Your task to perform on an android device: I am looking for a new Sports shoe pair. I want to use NykaaFashion's new app search feature because my old one is growing older
Image 0: 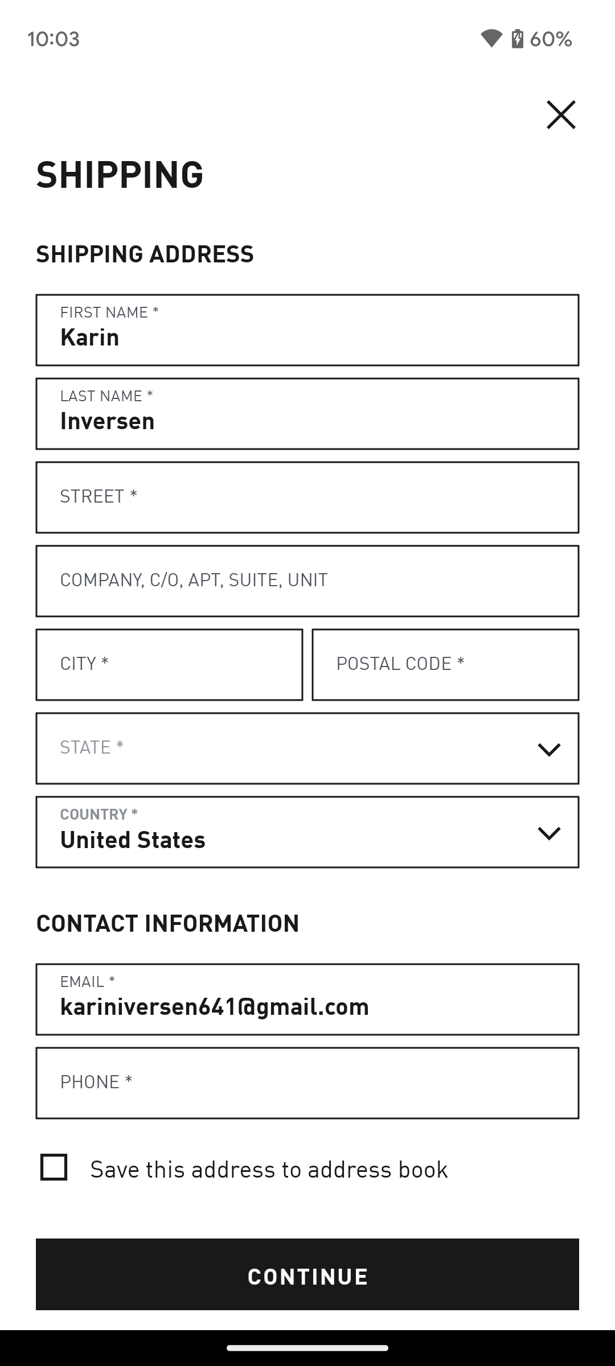
Open the NykaaFashion app
Step 0: open app "NykaaFashion"
Image 1: 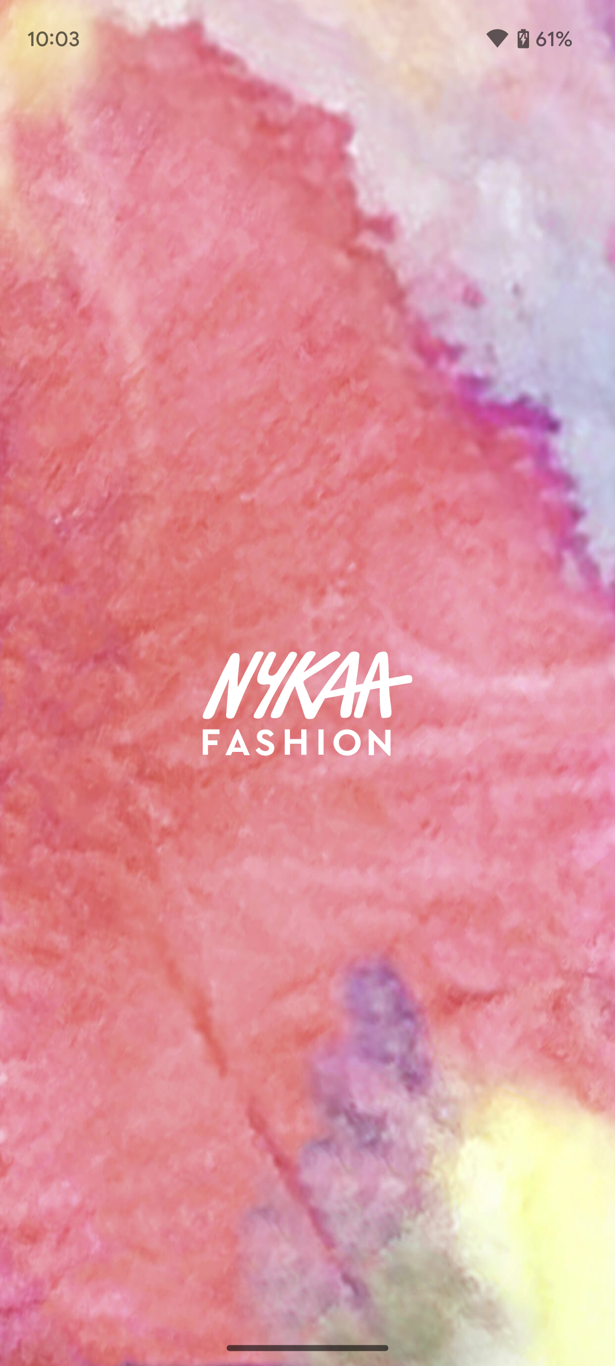
Open the NykaaFashion app
Step 1: wait
Image 2: 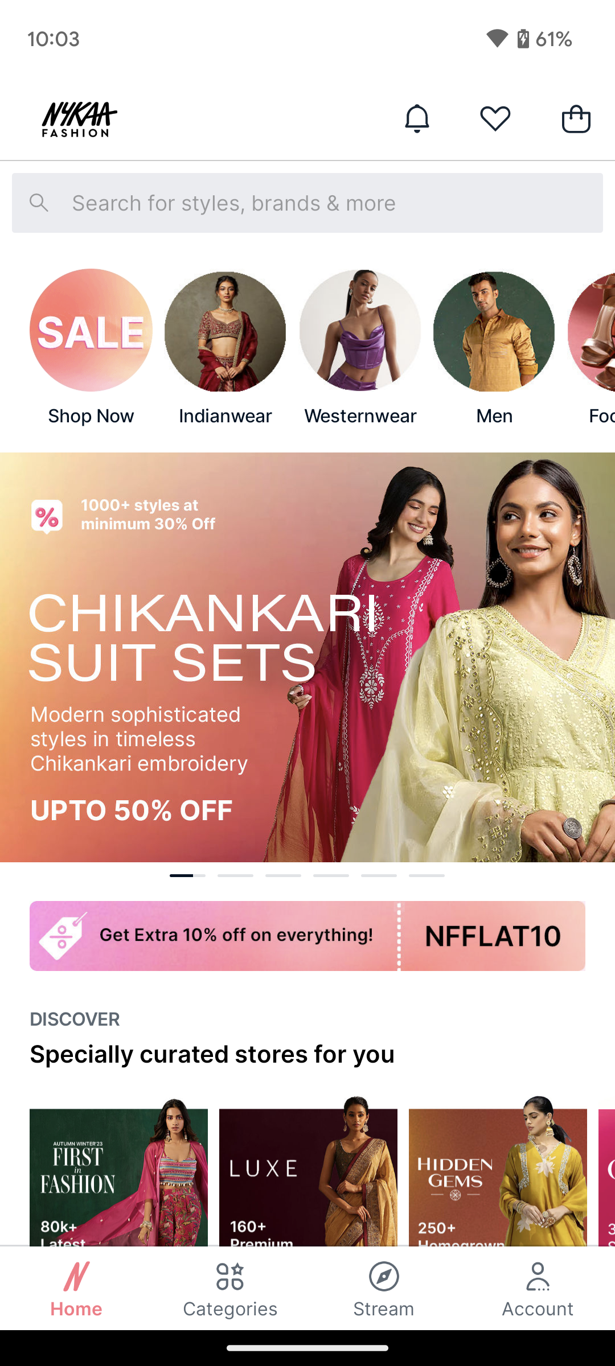
Click on the search bar 
Step 2: click (307, 203)
Image 3: 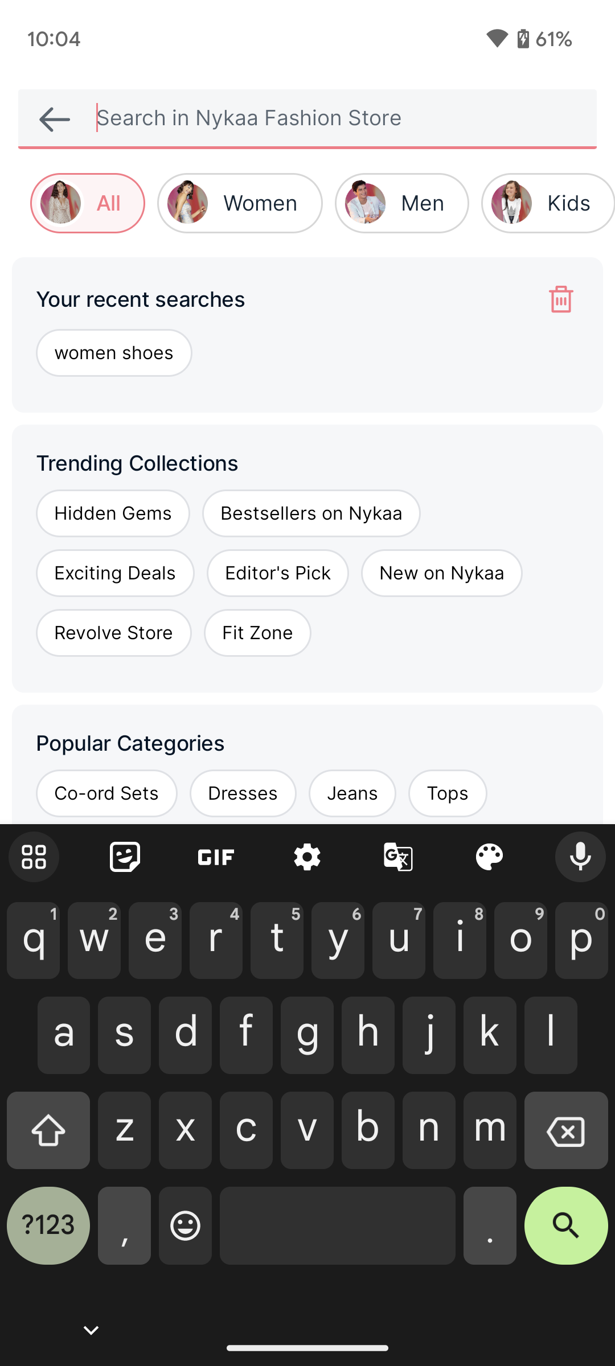
Type sports shoes in search bar 
Step 3: type "Sports shoe"
Image 4: 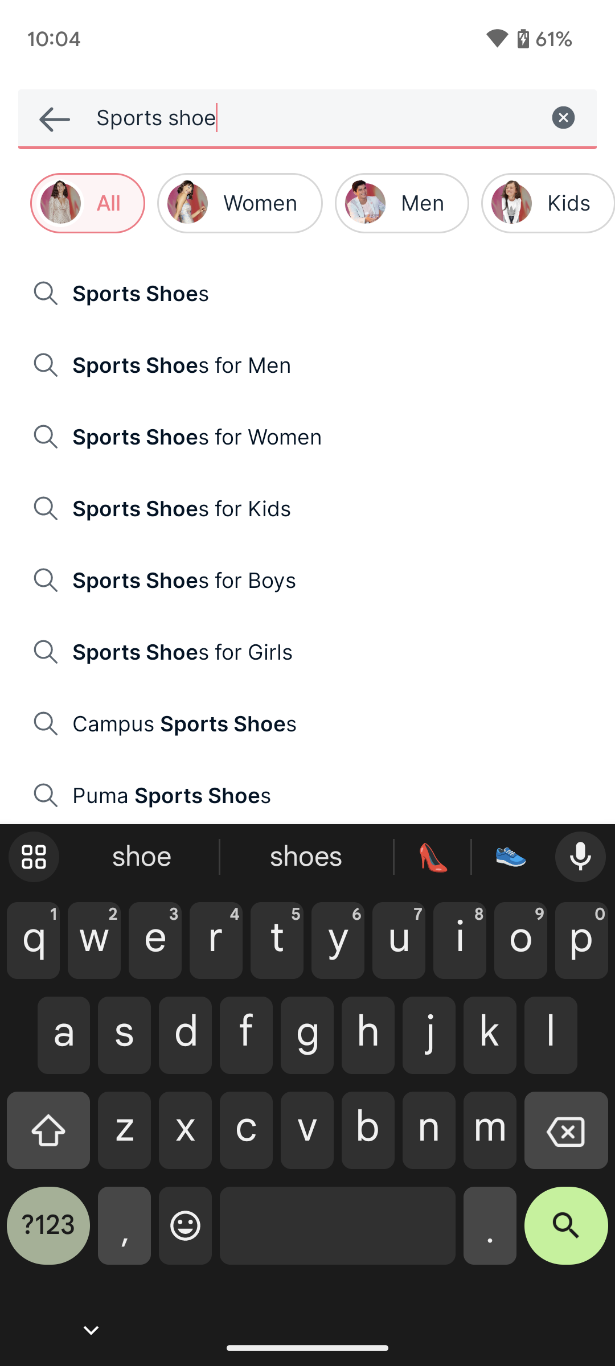
Click on the search key at the bottom right of the keyboard
Step 4: click (566, 1235)
Image 5: 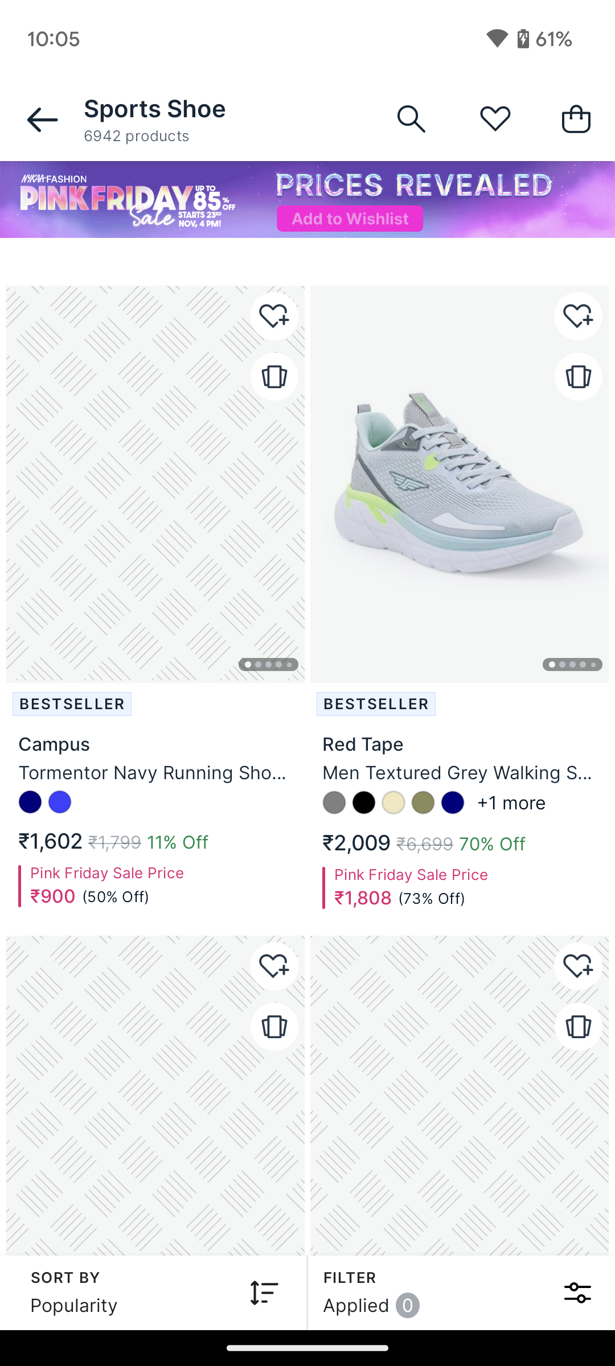
Click on the search key at the bottom right of the keyboard
Step 5: wait
Image 6: 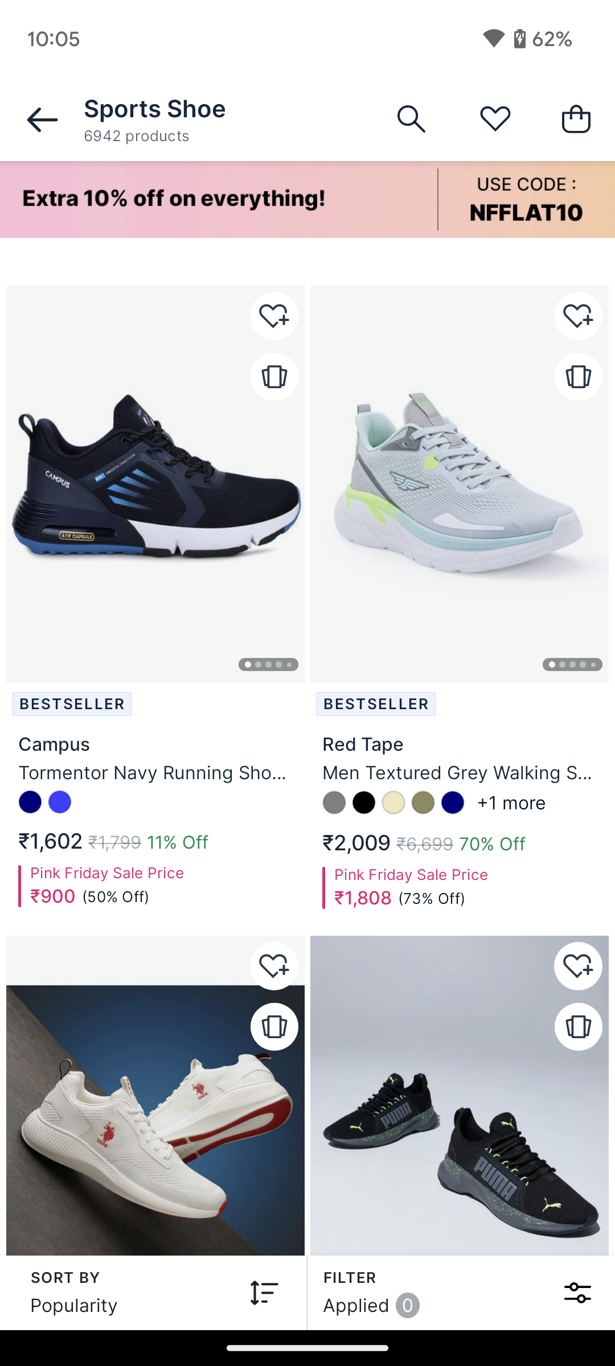
Click on the search key at the bottom right of the keyboard
Step 6: wait